Your task to perform on an android device: I have an upcoming meeting with a client, so I want to find a flight from Detroit to Chicago in business class for 2 adults, departing October 3, 2023, and returning October 7, 2023, in the Booking.com app.
Image 1: 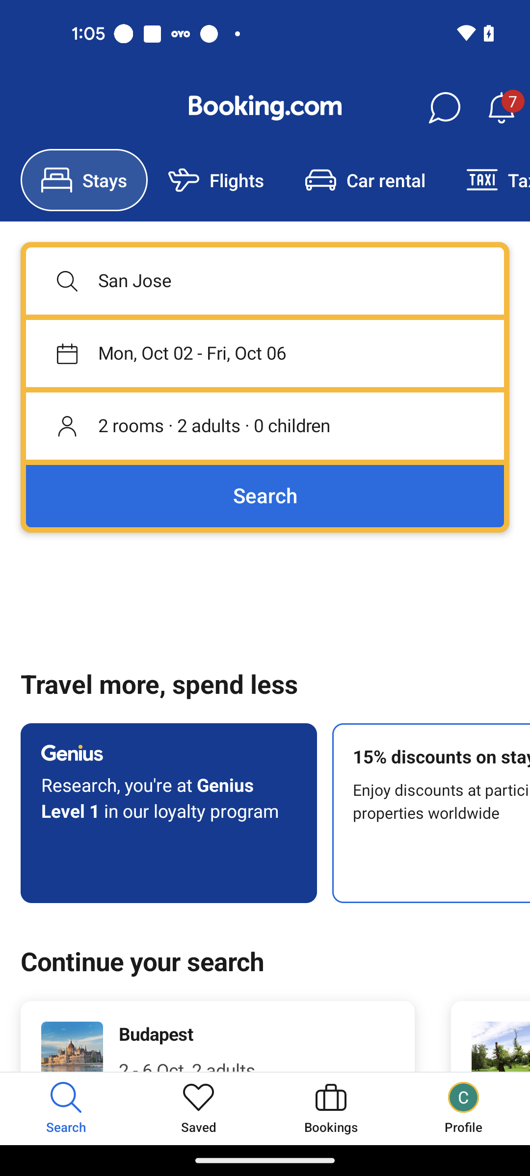
Go to the Flights tab
Step 1: click (237, 180)
Image 2: 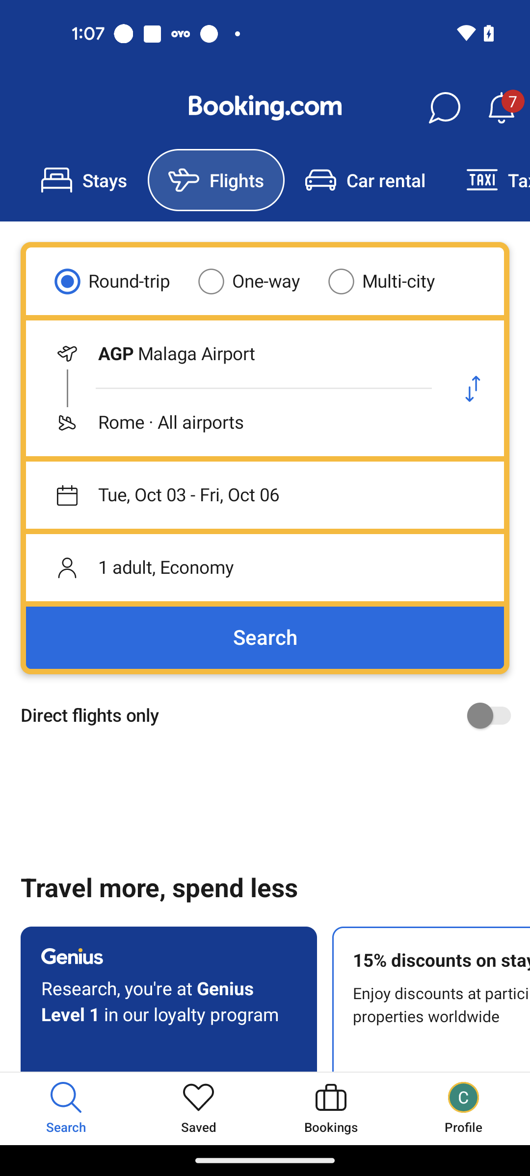
Go to the Departure city section
Step 2: click (234, 354)
Image 3: 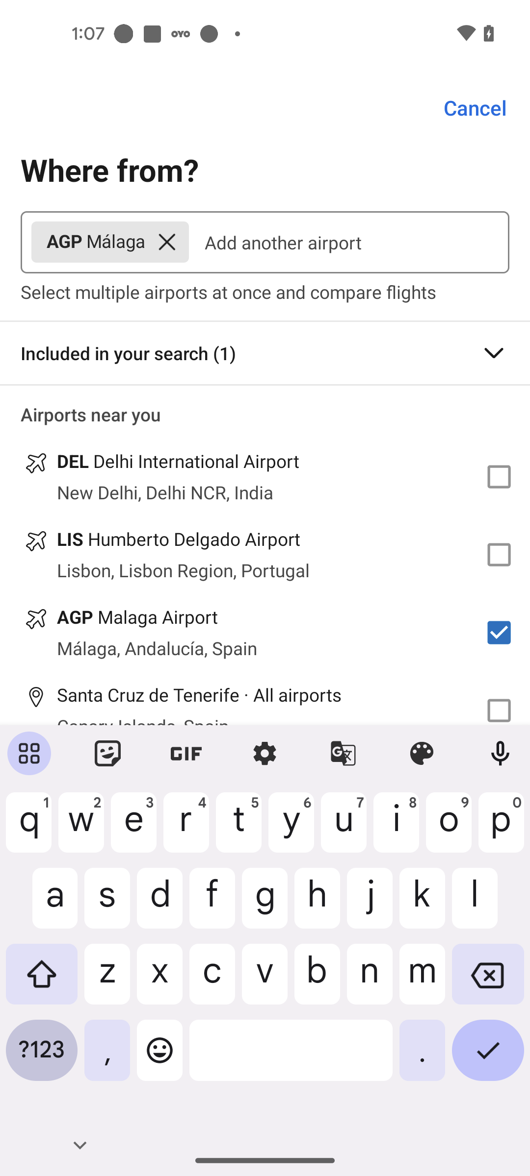
Clear the search bar
Step 3: click (167, 242)
Image 4: 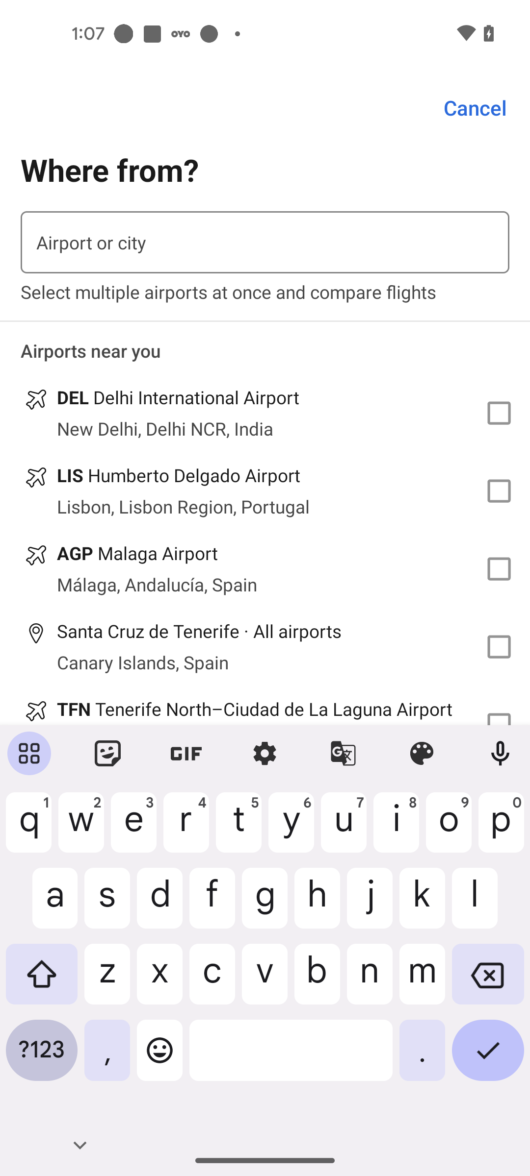
Search for Detroit City
Step 4: type "Detroit"
Image 5: 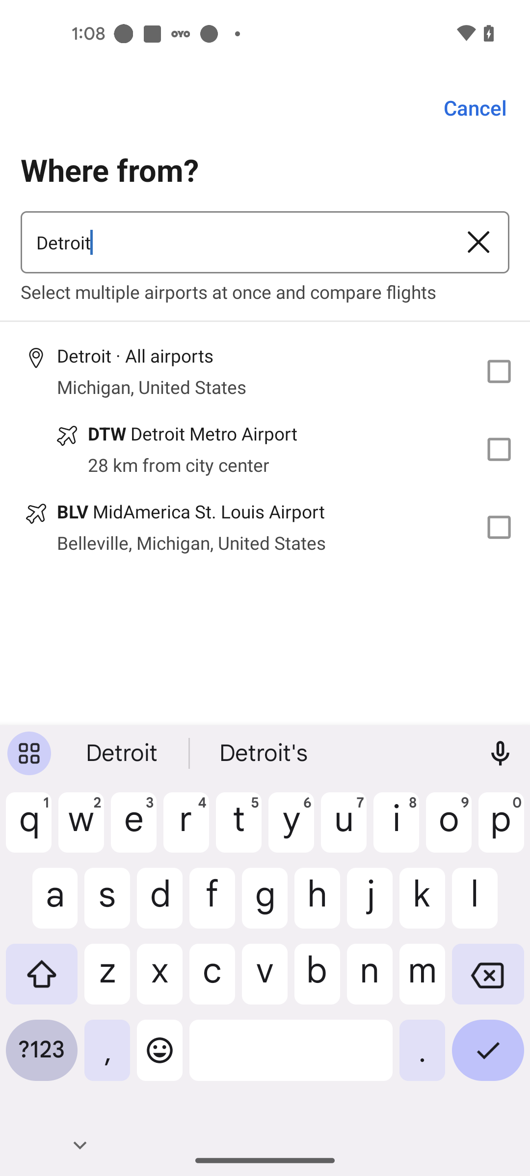
Click on the first search result
Step 5: click (151, 372)
Image 6: 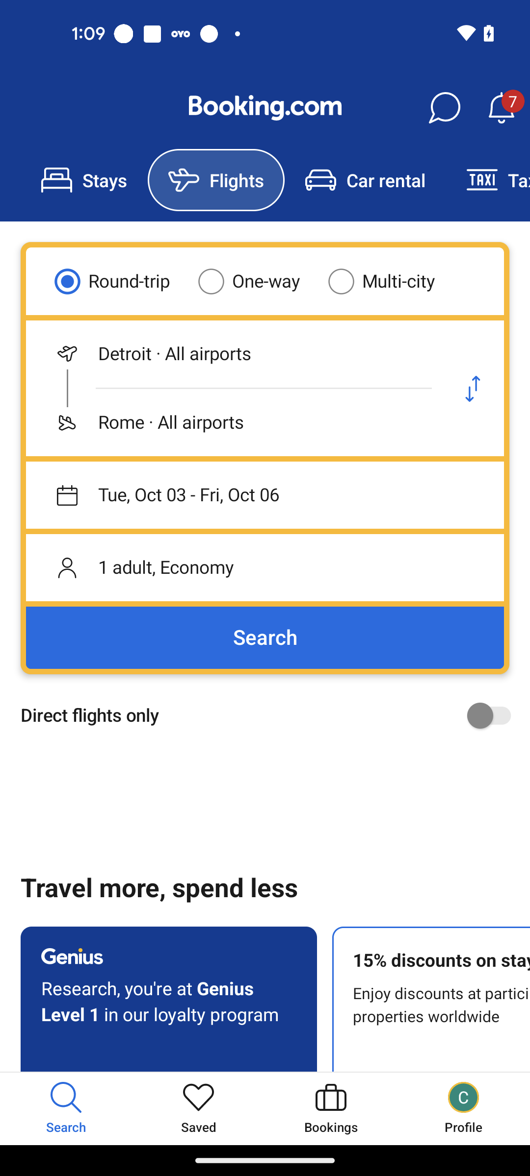
Go to the Arrival city section
Step 6: click (234, 422)
Image 7: 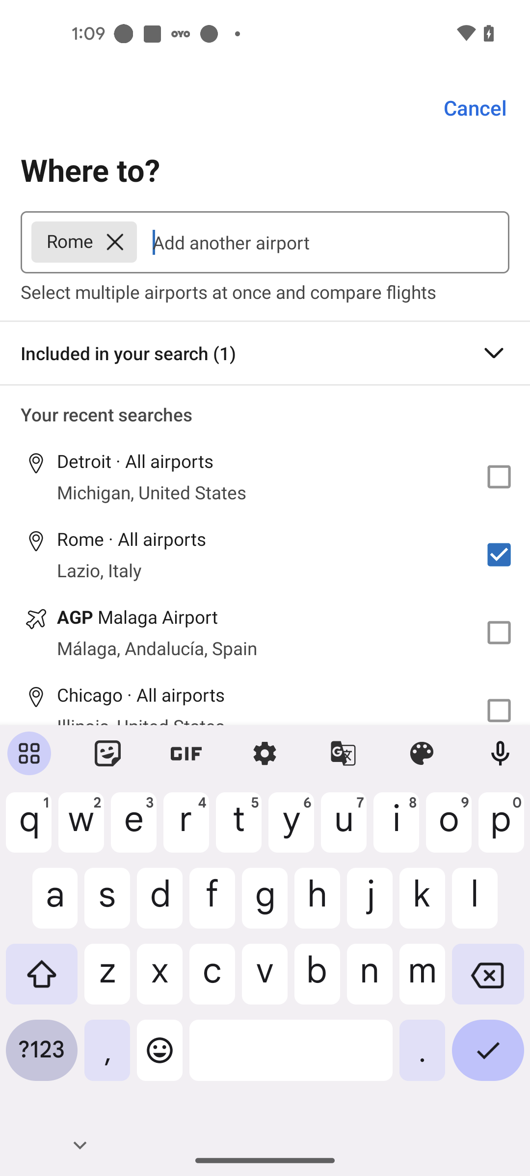
Clear the search bar
Step 7: click (114, 242)
Image 8: 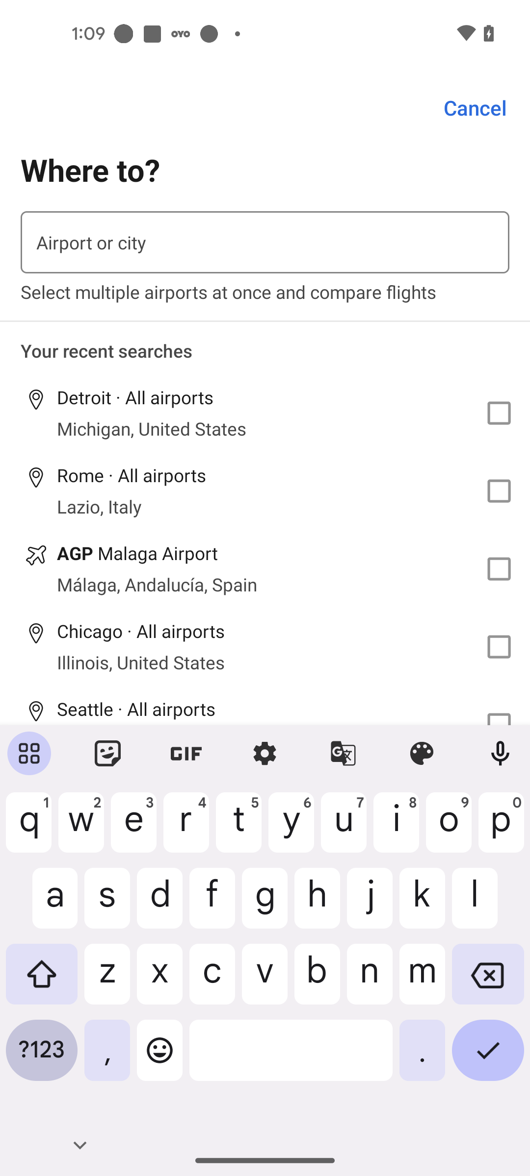
Search for Chicago city
Step 8: type "Chicago"
Image 9: 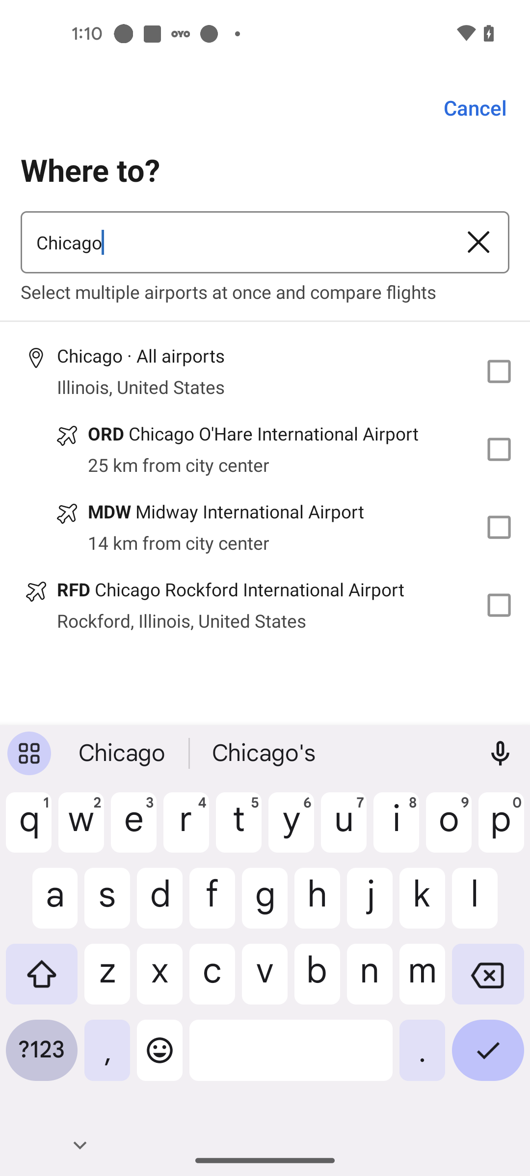
Click on the first search result
Step 9: click (257, 355)
Image 10: 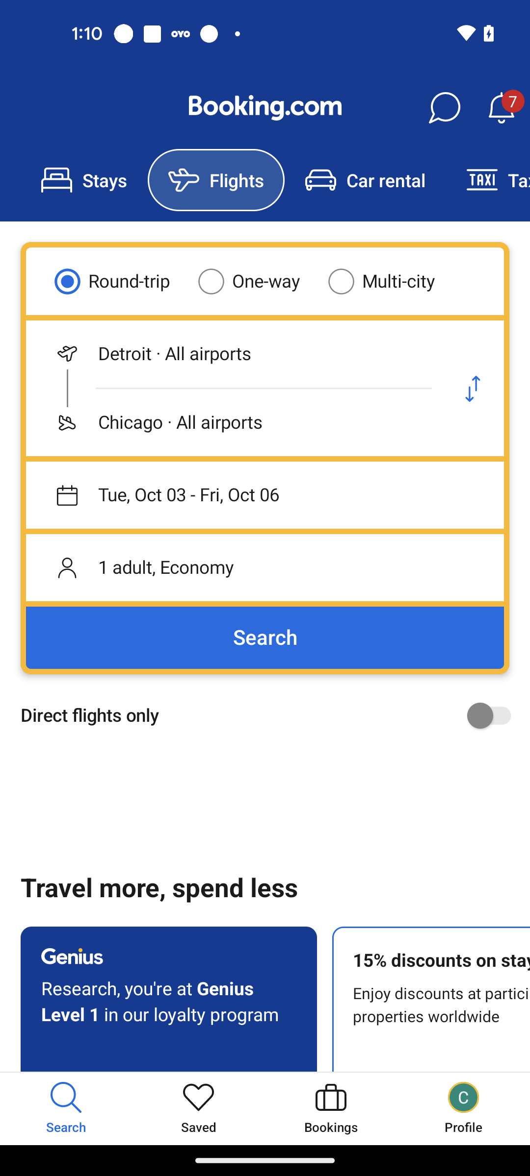
Go to the Date section
Step 10: click (265, 495)
Image 11: 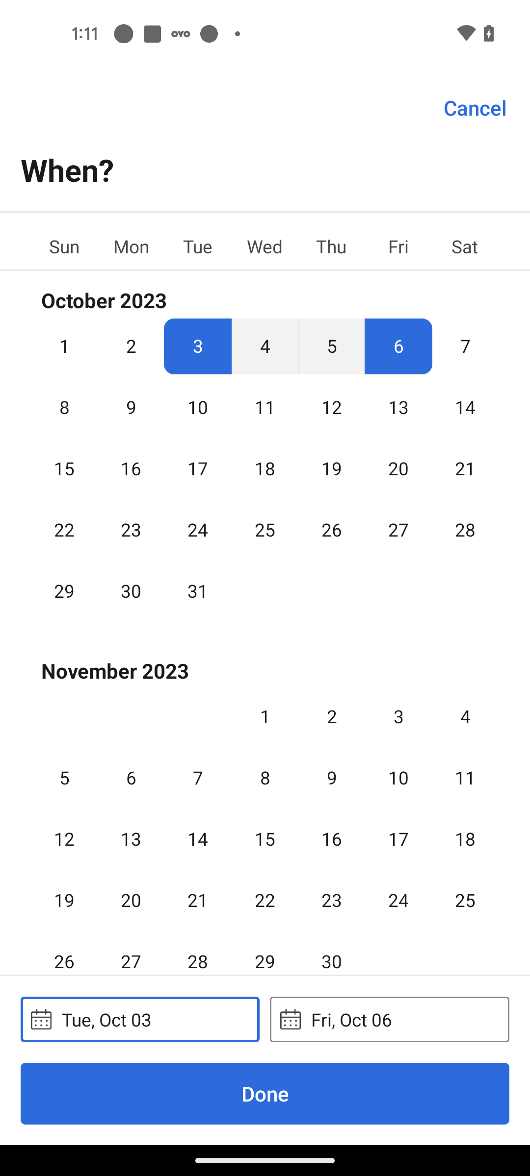
Select the Arrival date 7th, October 2023
Step 11: wait
Image 12: 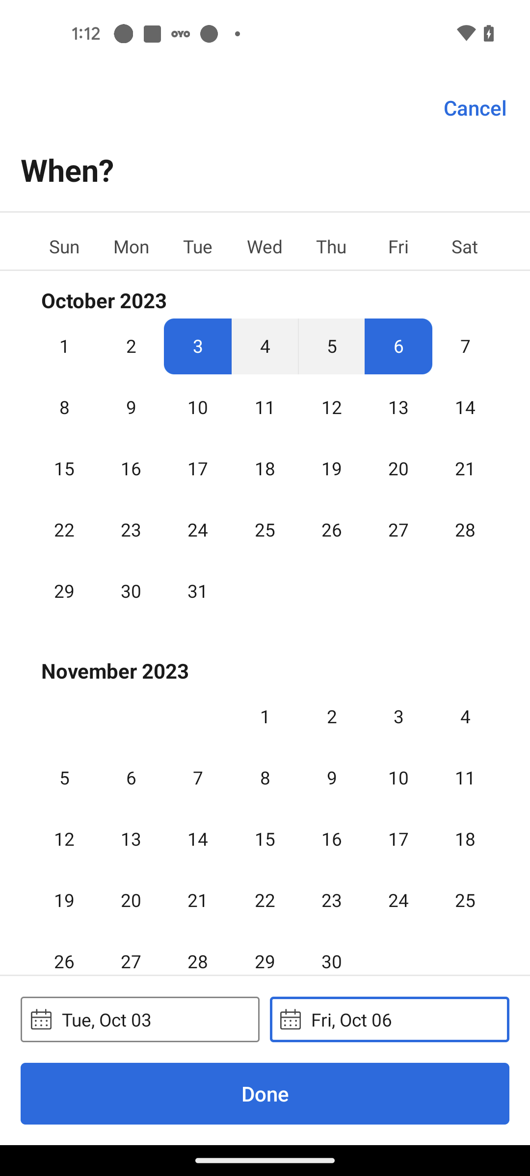
Select the Arrival date 7th, October 2023
Step 12: click (465, 345)
Image 13: 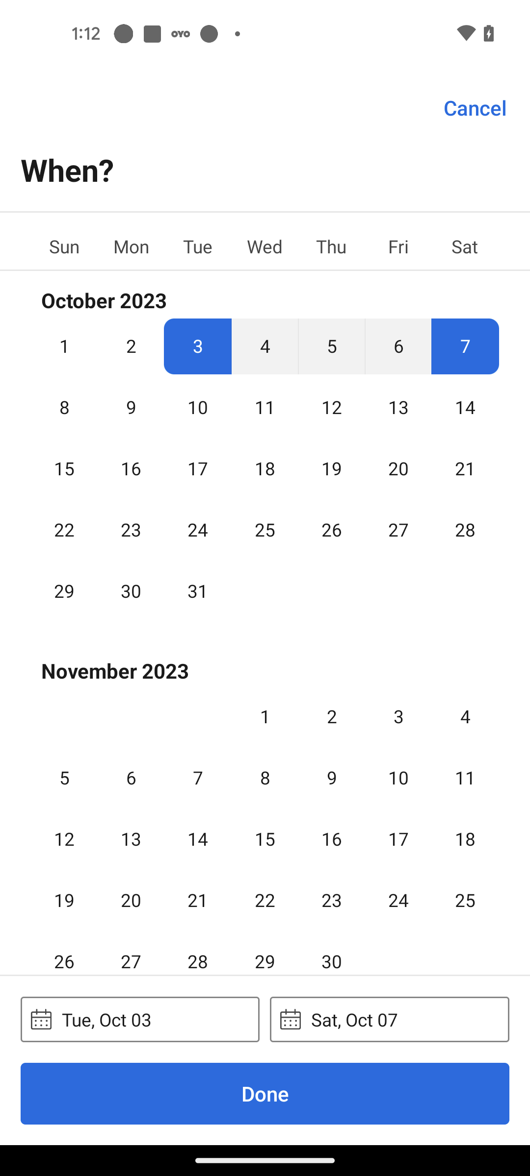
Click on the done button at the bottom of the screen"
Step 13: click (265, 1094)
Image 14: 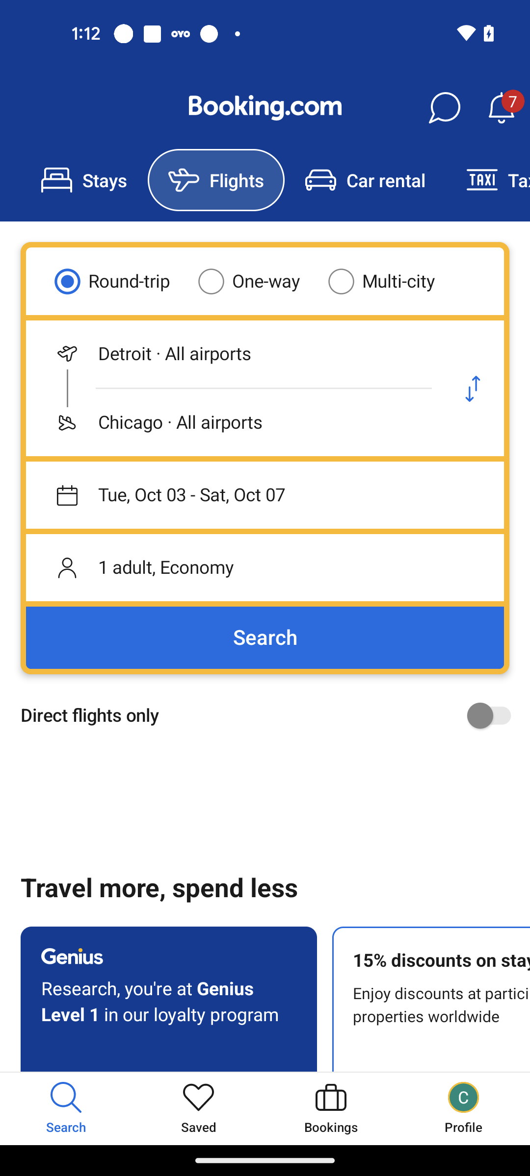
Go to the Preferred class section
Step 14: click (265, 567)
Image 16: 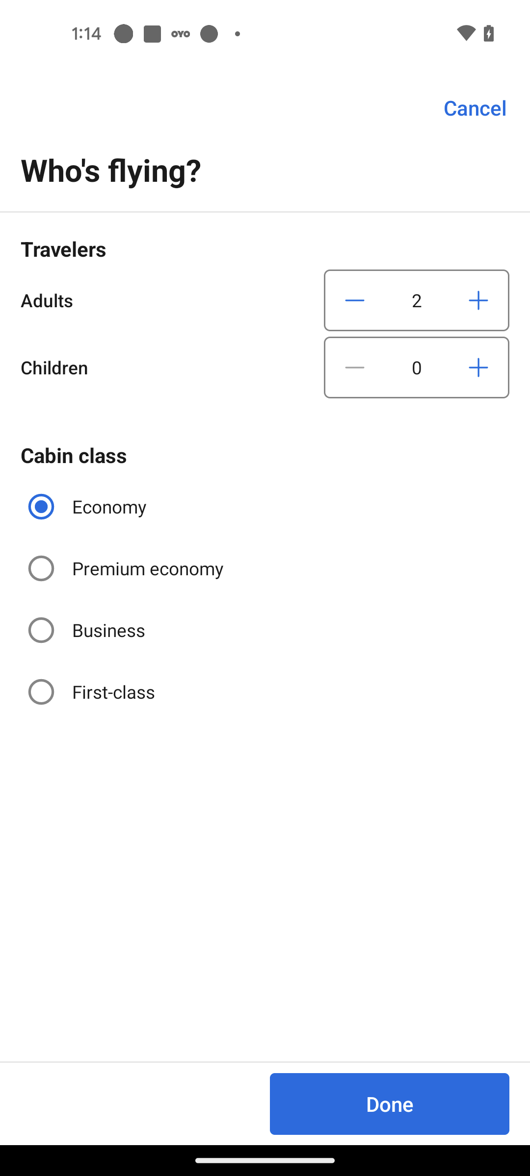
Select the Business class
Step 16: click (88, 630)
Image 17: 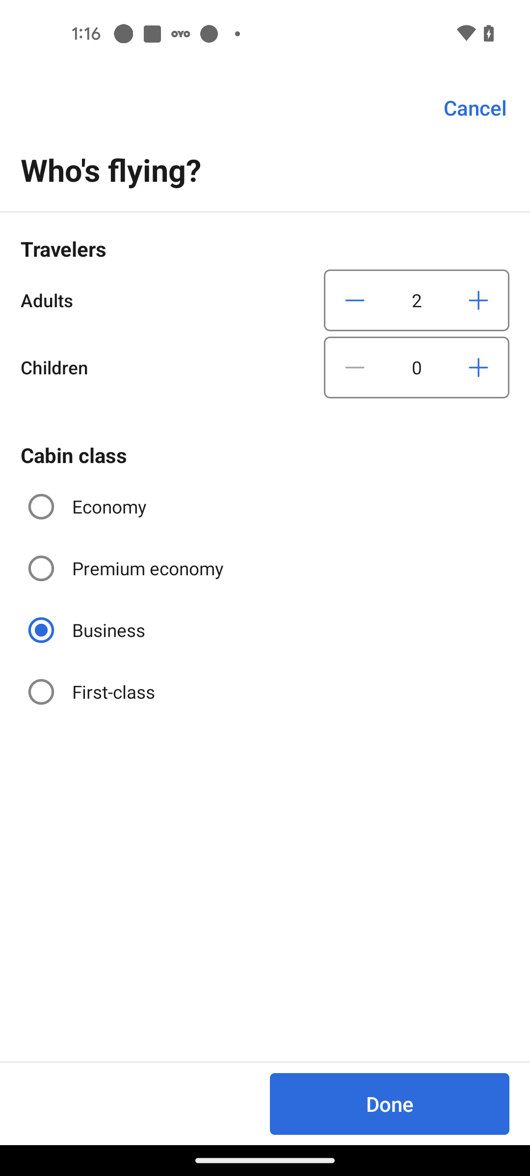
Click on the Done button
Step 17: click (390, 1103)
Image 18: 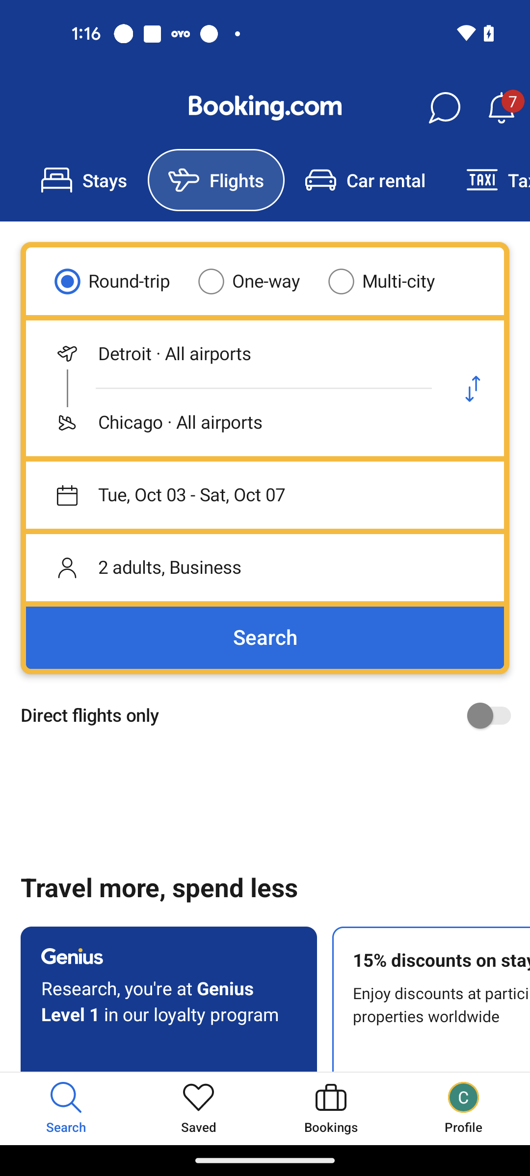
Click on the Search button
Step 18: click (265, 637)
Image 19: 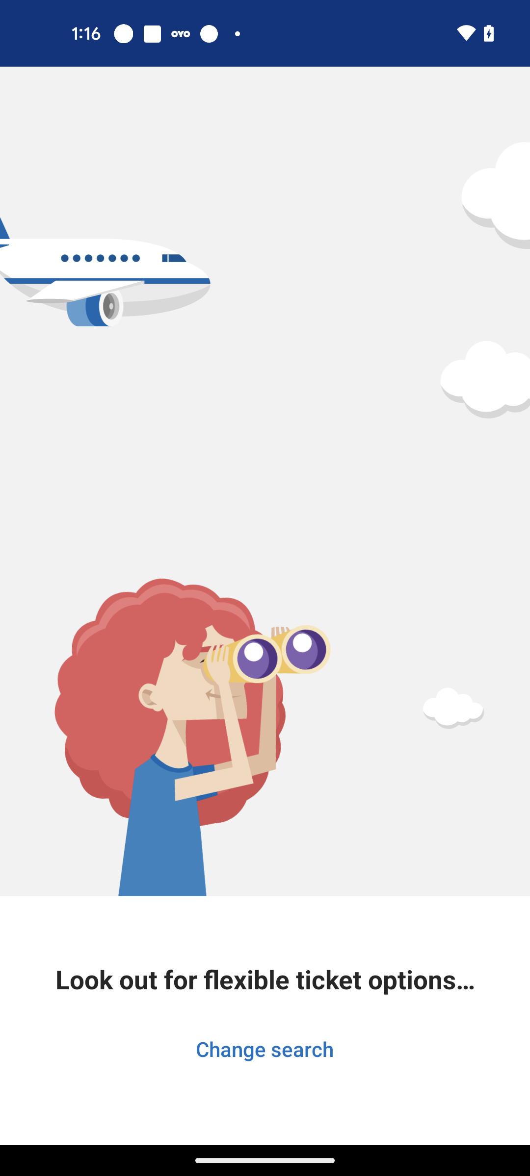
Click on the Search button
Step 19: wait